Your task to perform on an android device: I want to play basketball for the charity function at the YMCA. Search for basketball shoes in the Nike app.
Image 0: 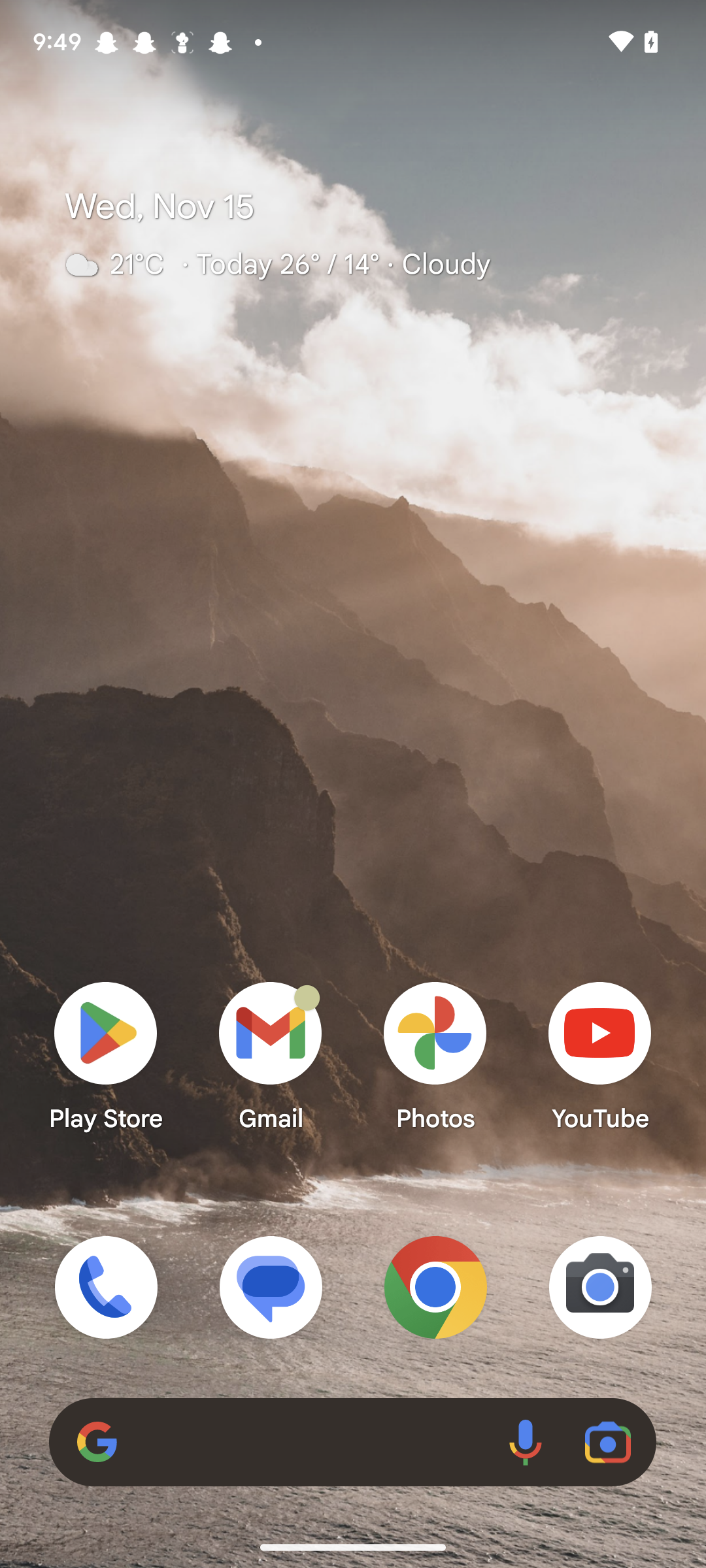
Open the Nike app
Step 0: open app "Nike"
Image 1: 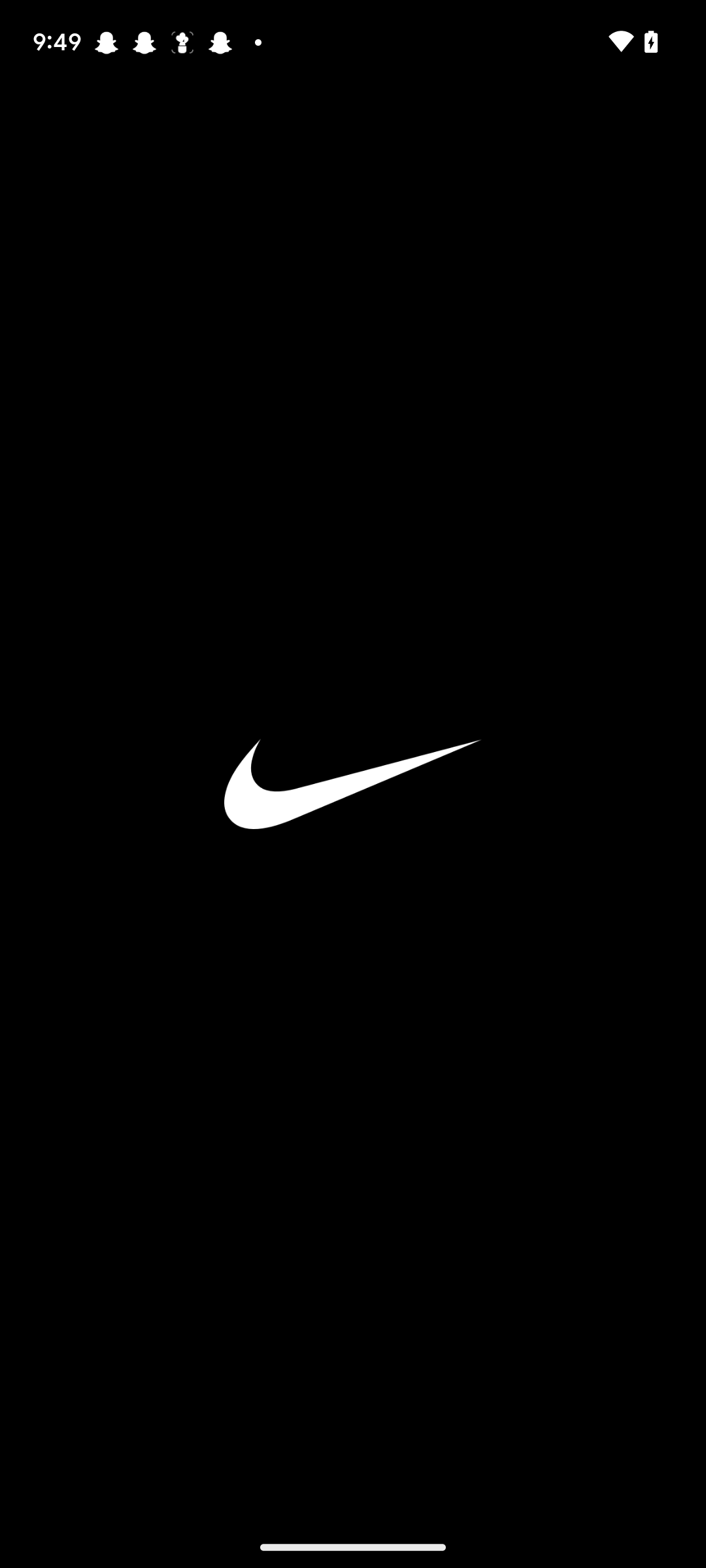
Open the Nike app
Step 1: wait
Image 2: 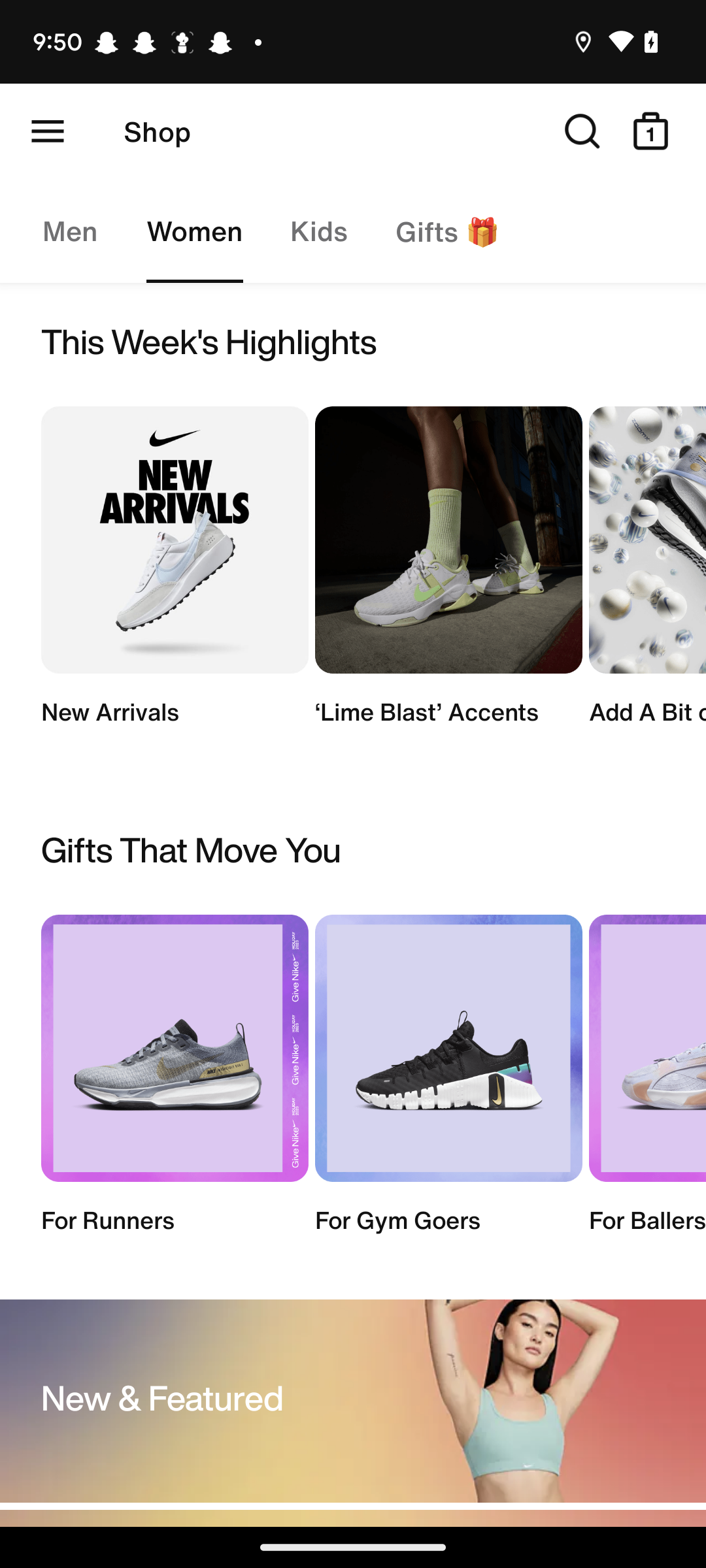
Swipe up the screen
Step 2: scroll down
Image 3: 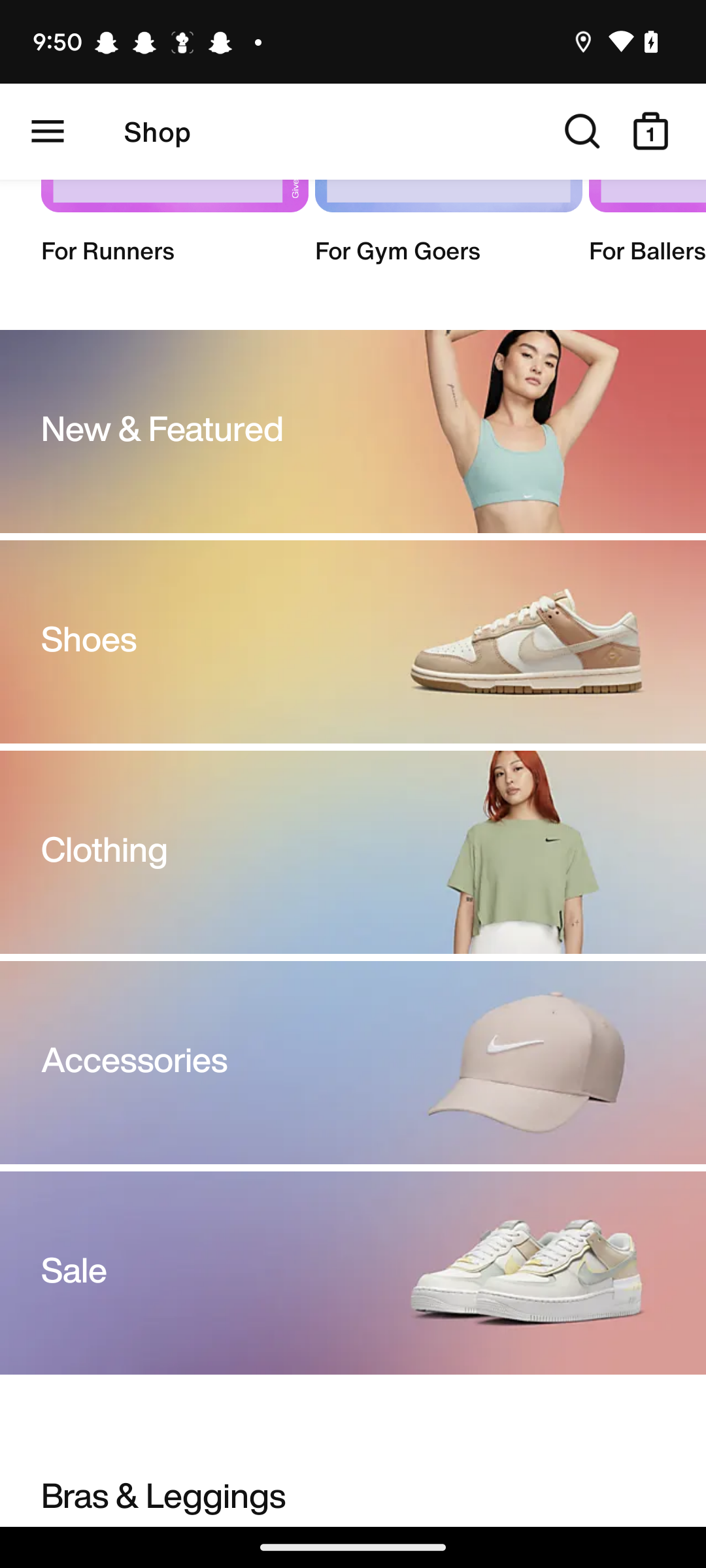
Click on the shoes category
Step 3: click (353, 642)
Image 4: 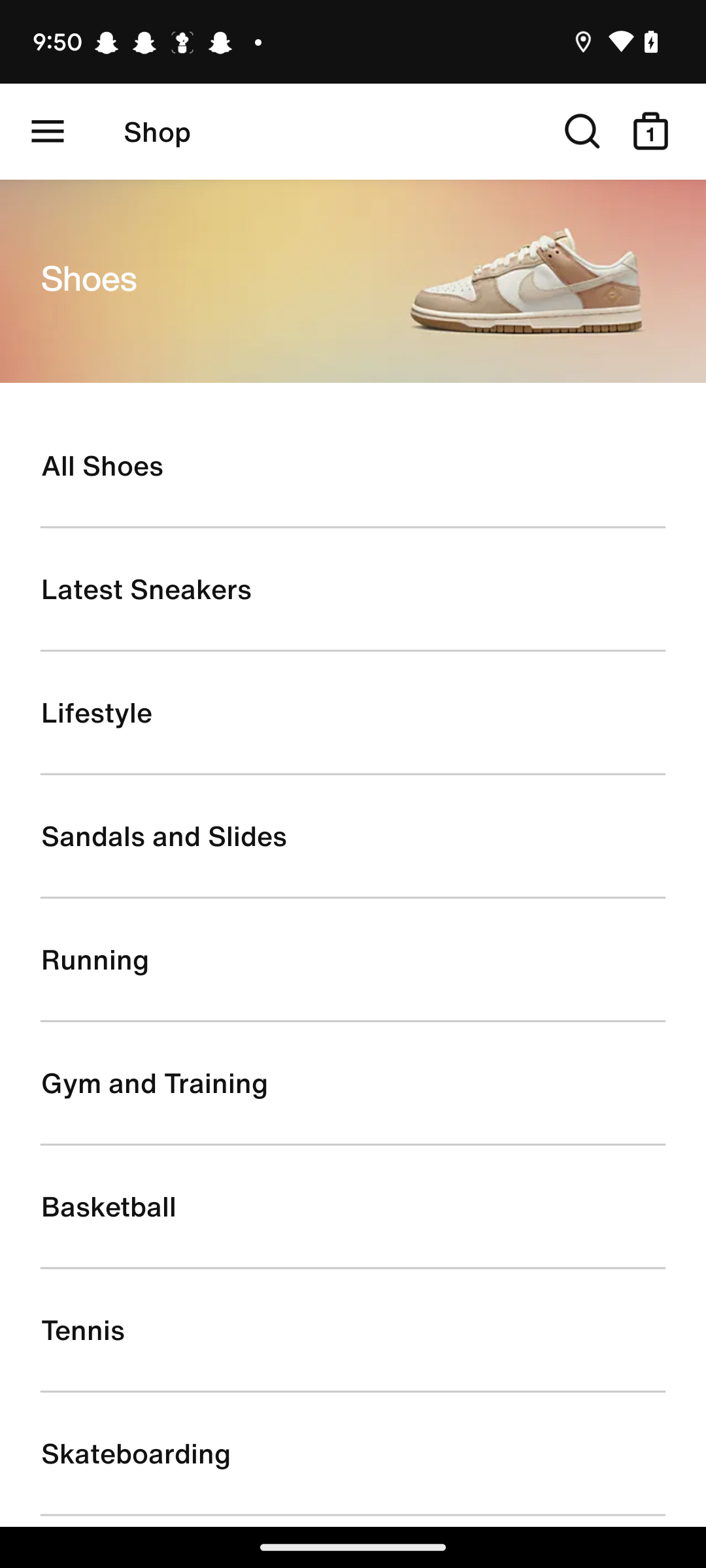
Click on the basketball option
Step 4: click (352, 1206)